Your task to perform on an android device: Delete the Kyoto image from the favorite places folder in the Google Files app
Image 0: 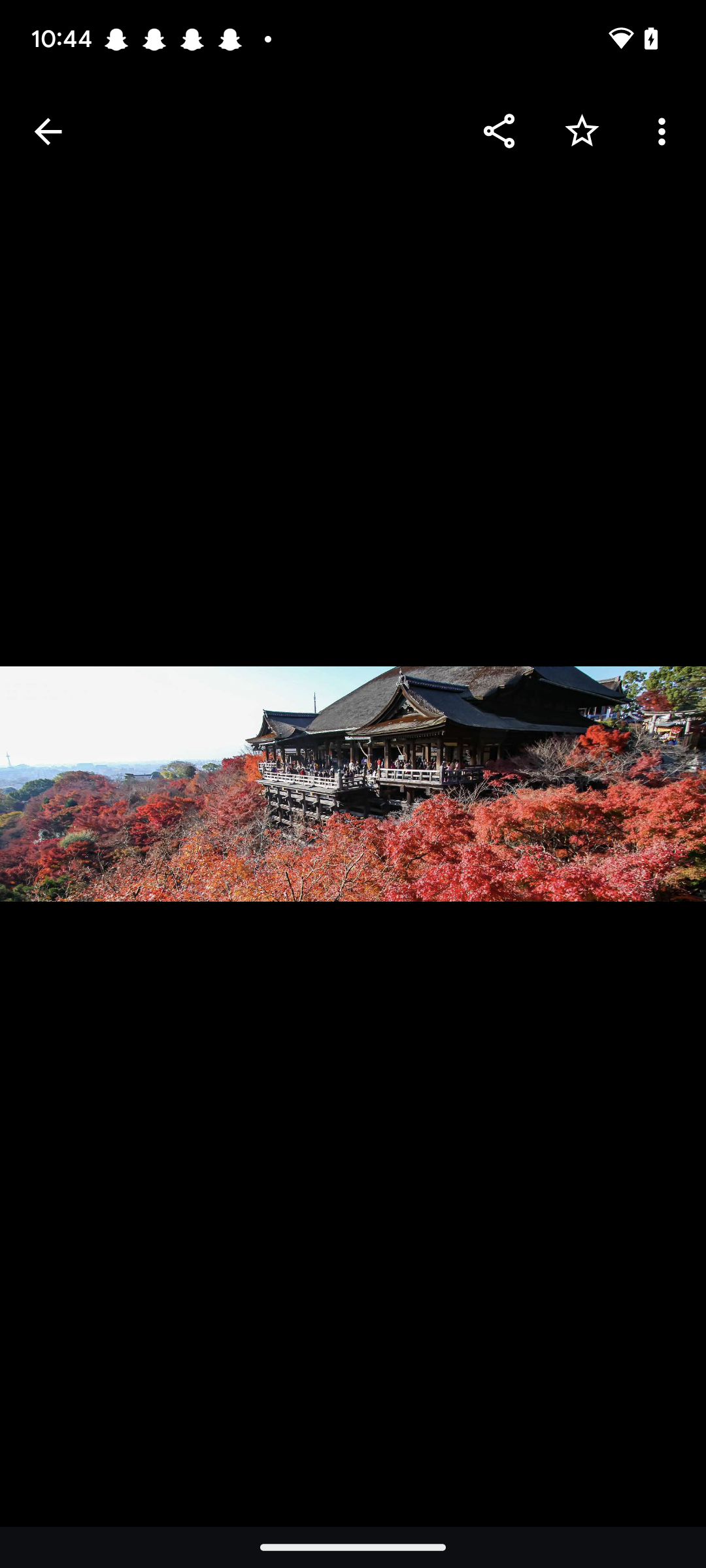
Click on the ellipsis icon at the top right corner of the screen.
Step 0: click (664, 131)
Image 1: 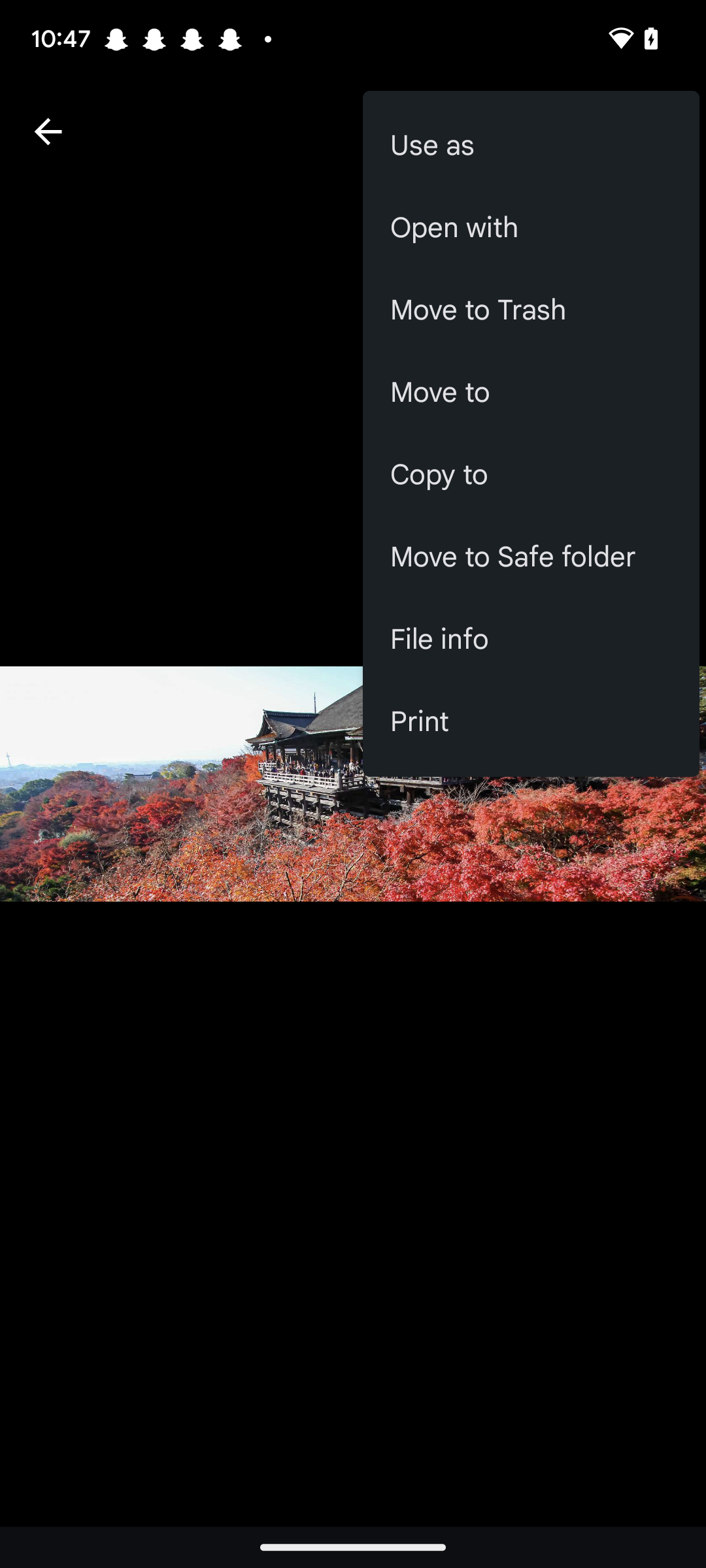
Click on third option on the right side of the screen.
Step 1: click (531, 310)
Image 2: 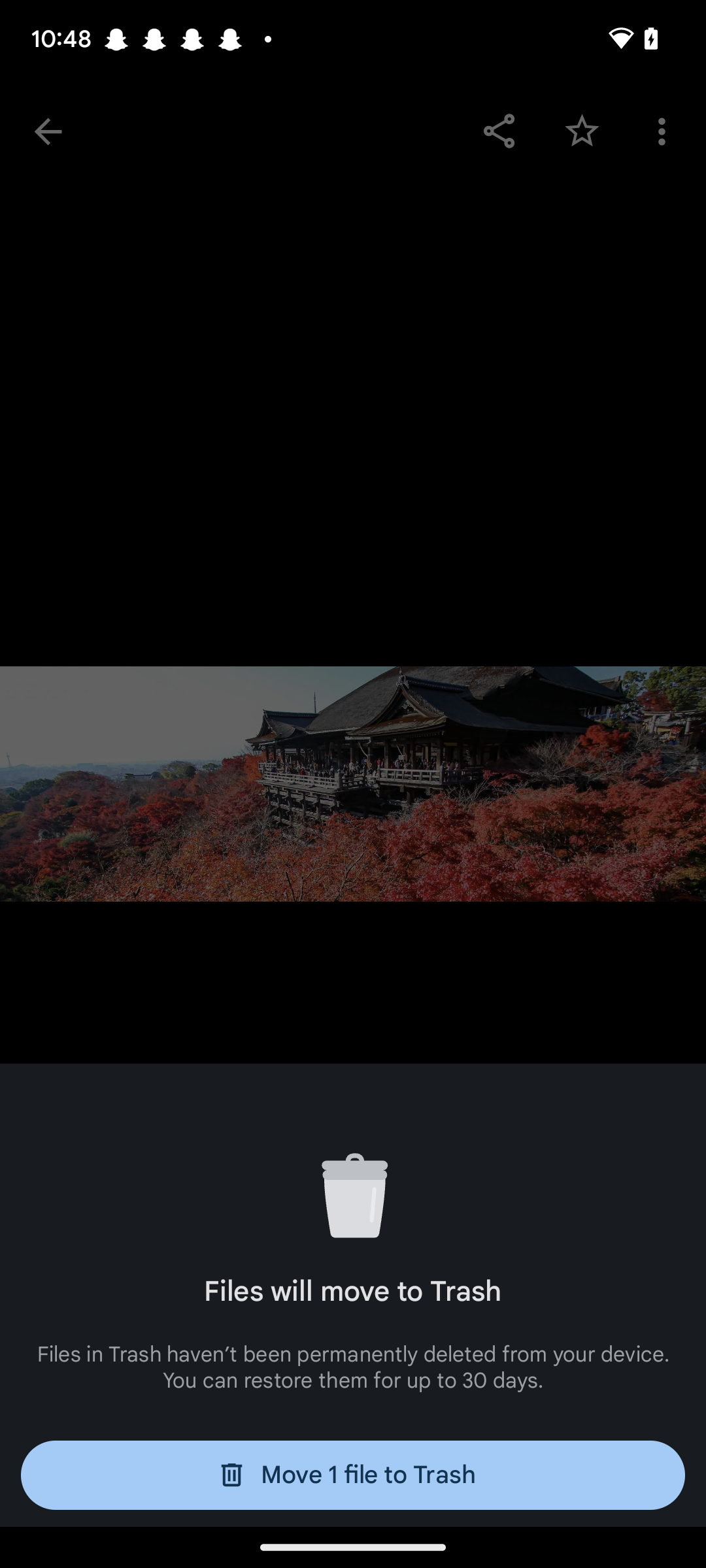
Click on delete icon at the bottom of the screen.
Step 2: click (352, 1475)